Your task to perform on an android device: In the reminder app, edit the HR meeting timing from 11:30 AM to 11:00AM.
Image 0: 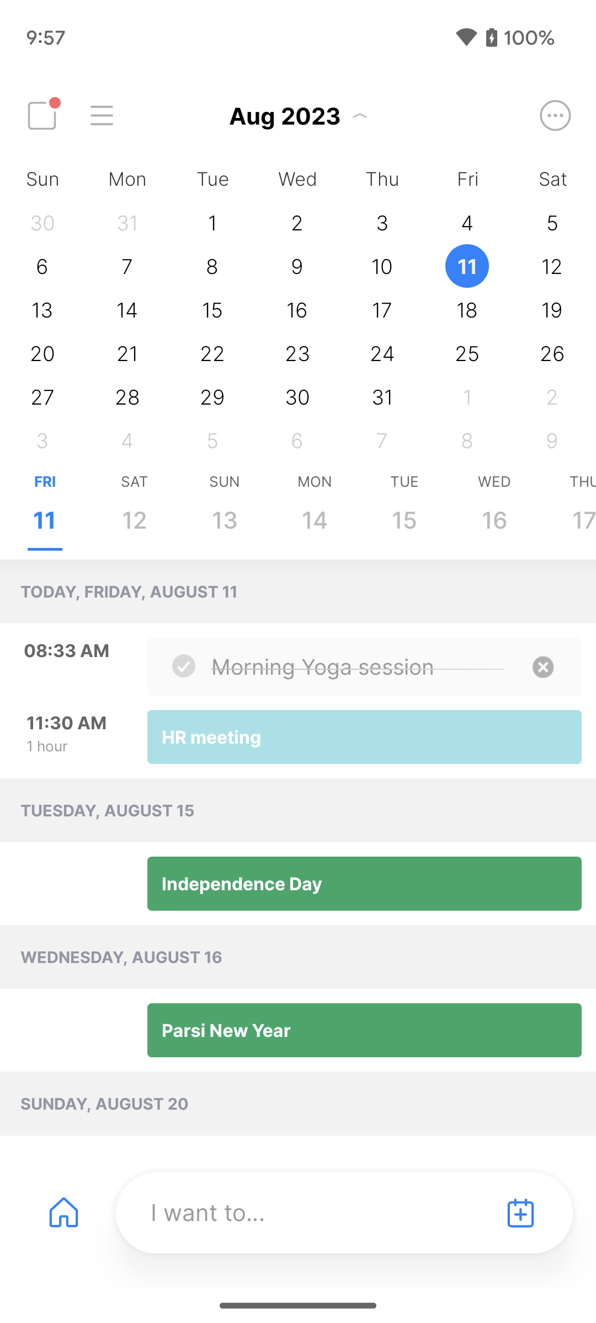
Click on the HR meeting option on the screen.
Step 0: click (324, 740)
Image 1: 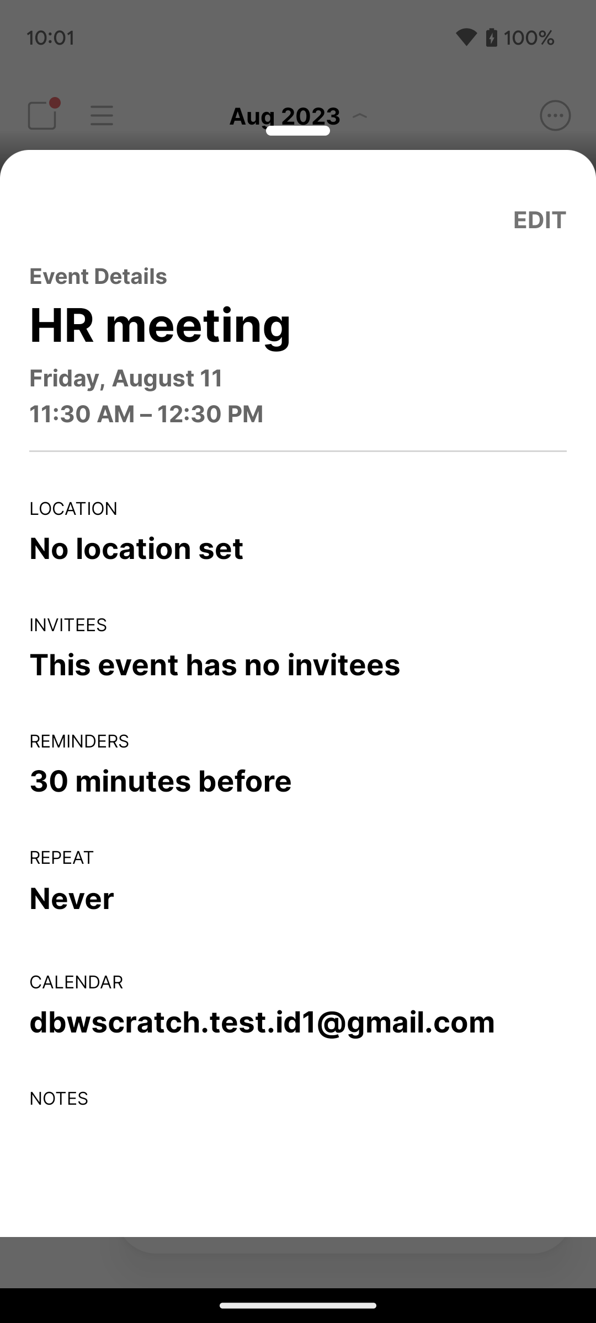
Click on the edit option at the top right corner of the screen.
Step 1: click (540, 219)
Image 2: 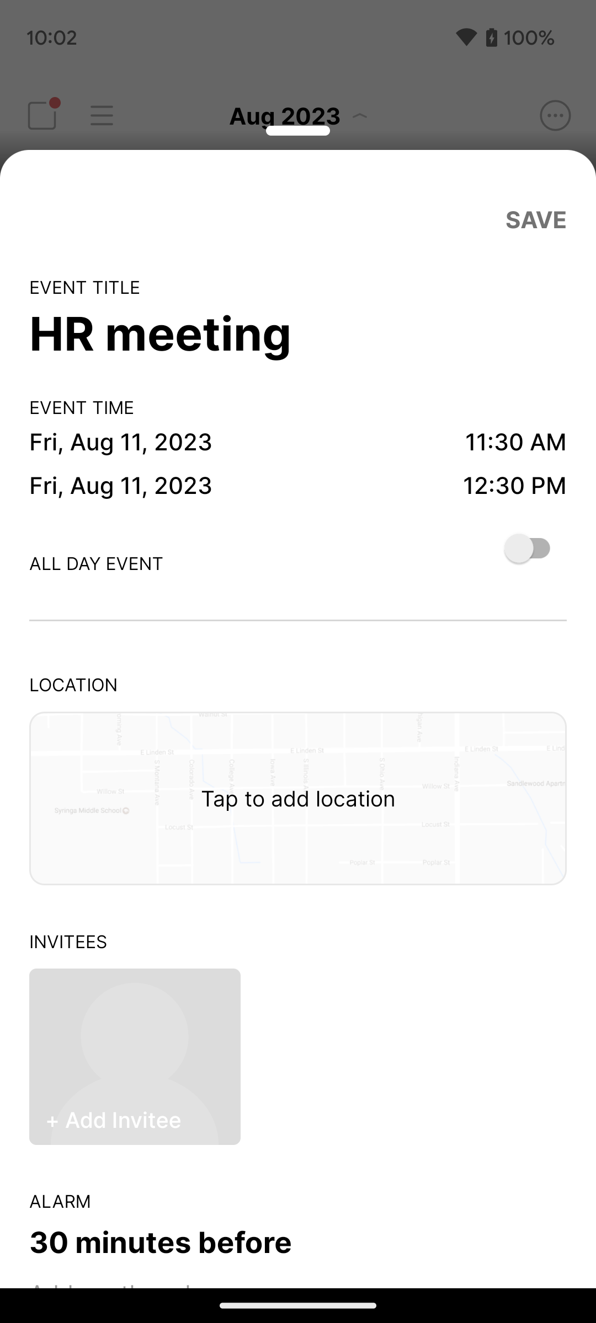
Click on the timing option on the screen.
Step 2: click (516, 442)
Image 3: 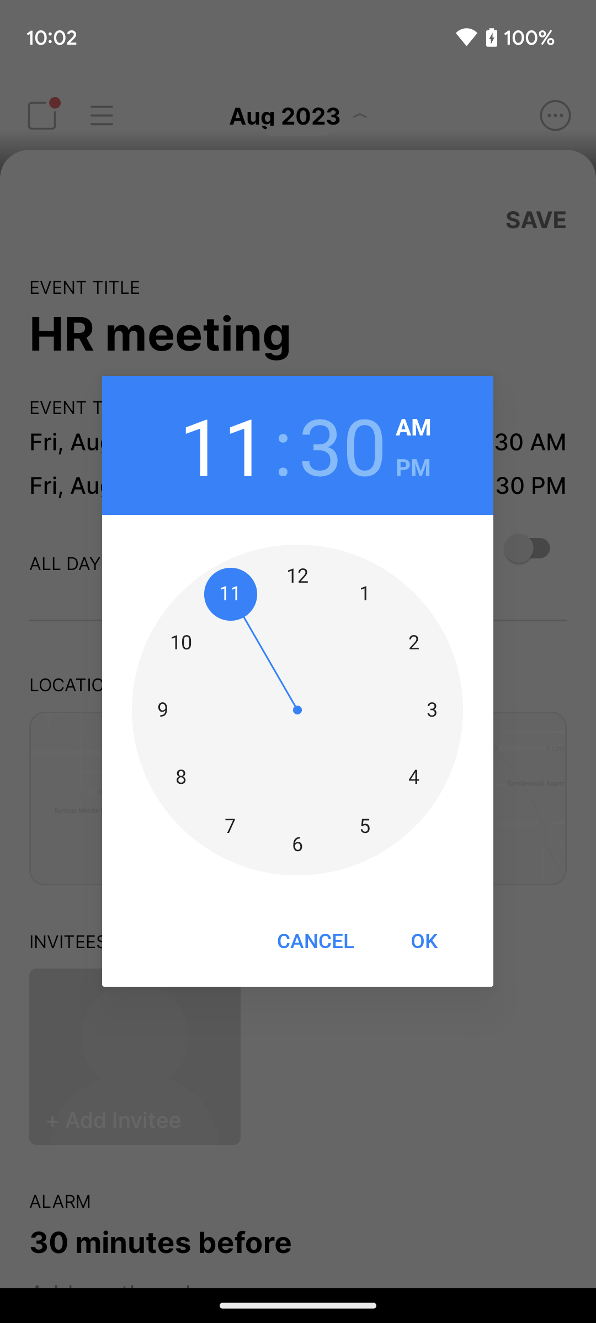
Click on the minutes on the screen.
Step 3: click (342, 445)
Image 4: 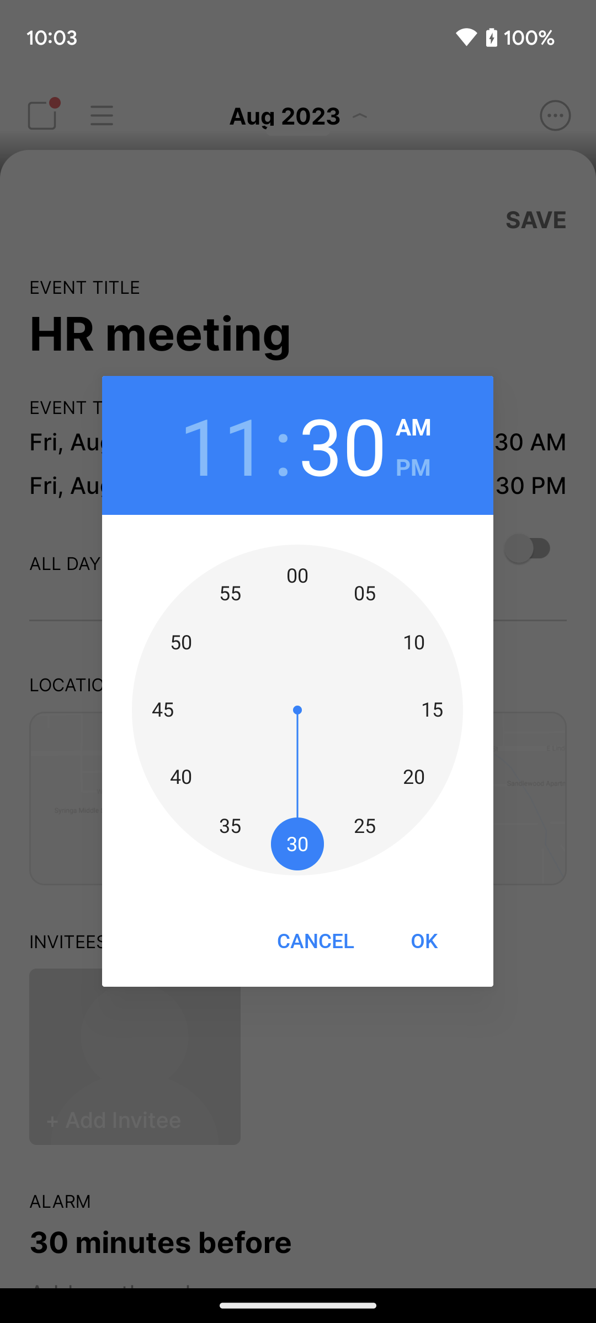
Select 00 on the clock.
Step 4: click (297, 710)
Image 5: 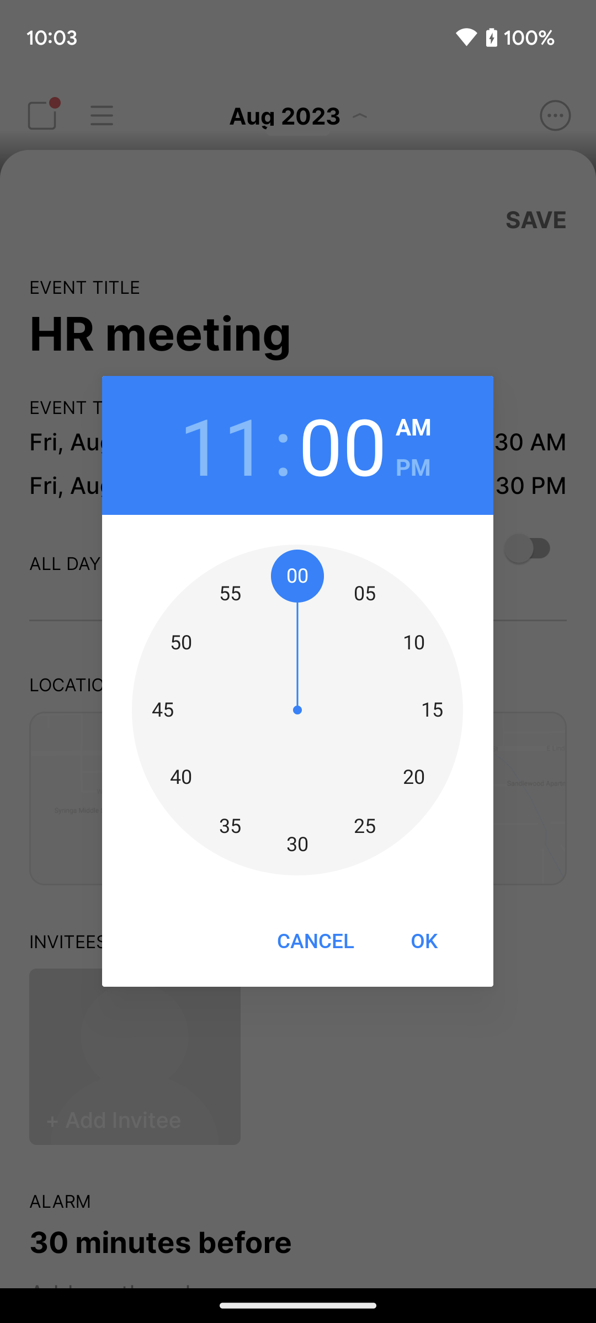
Click on the OK option at the bottom right corner of the pop up screen.
Step 5: click (423, 940)
Image 6: 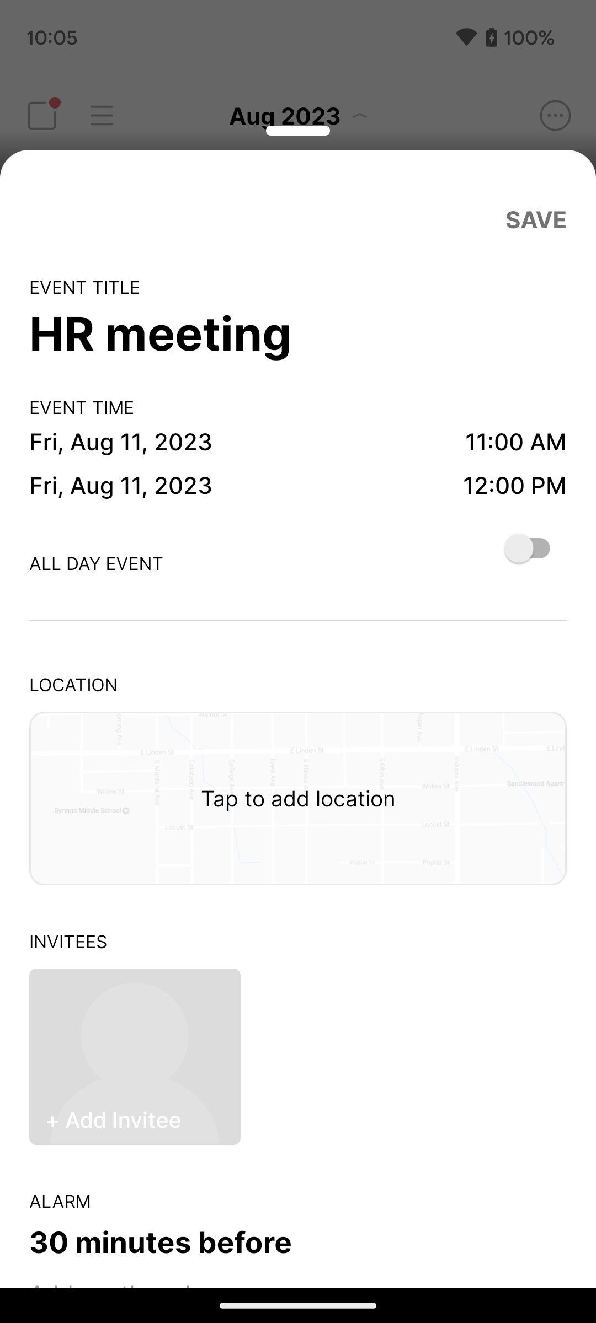
Click on the save option at the top right corner of the screen.
Step 6: click (536, 219)